Your task to perform on an android device: Search the cars for my family in the CARS24 app.
Image 0: 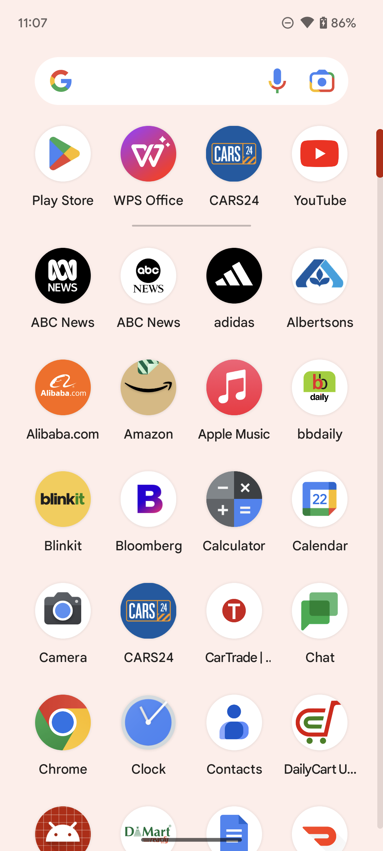
Open CARS24 app.
Step 0: open app "CARS24"
Image 1: 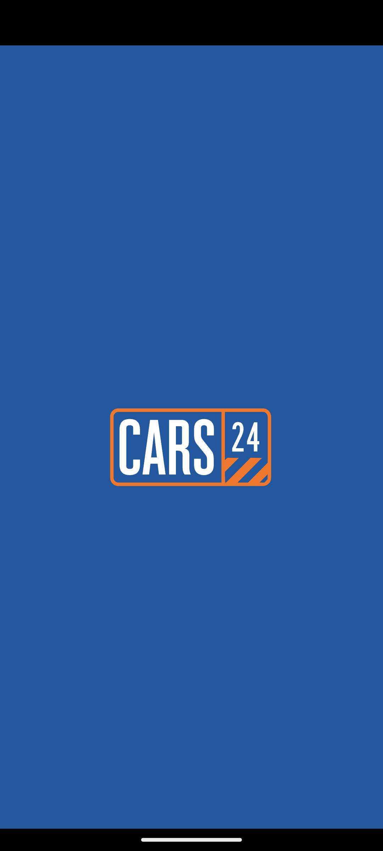
Open CARS24 app.
Step 1: wait
Image 3: 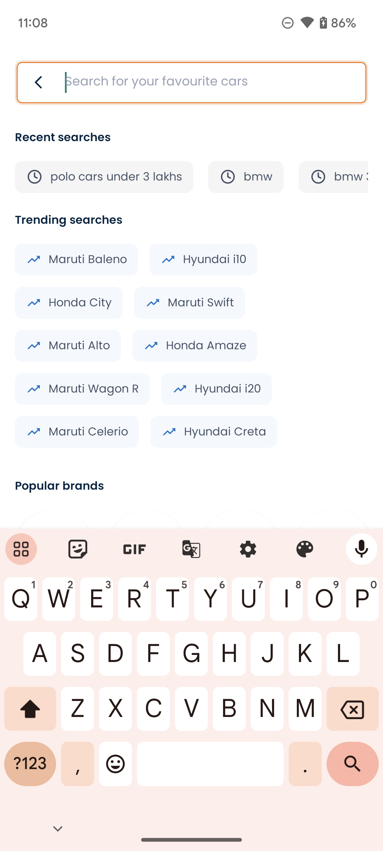
Click on the Honda on the screen.
Step 3: click (206, 346)
Image 4: 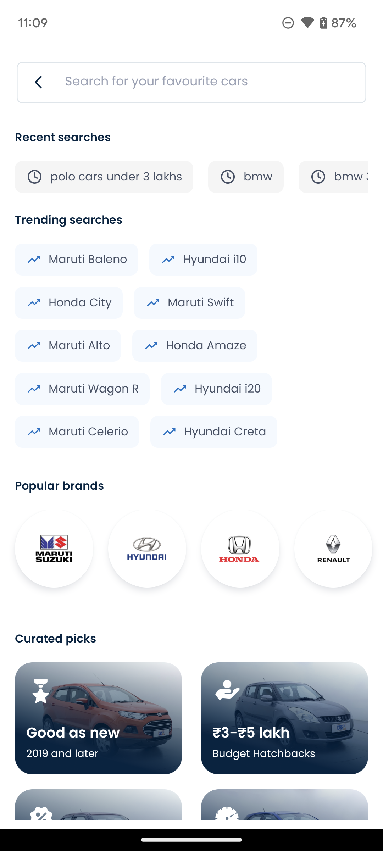
Click on the Honda on the screen.
Step 4: wait